Your task to perform on an android device:  Reset the current stopwatch time to 0.
Image 0: 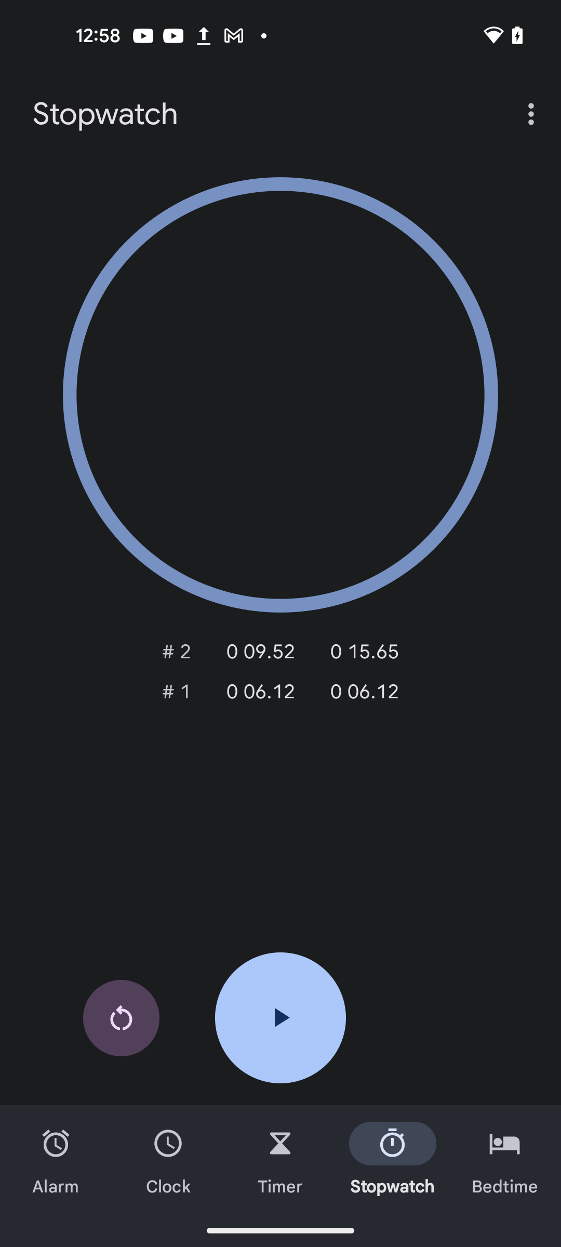
click on the reset icon
Step 0: click (121, 1018)